Your task to perform on an android device: I want to Share train schedule information with my Naomi friend on her Gmail ID naomi.rousseau@example.com
Image 0: 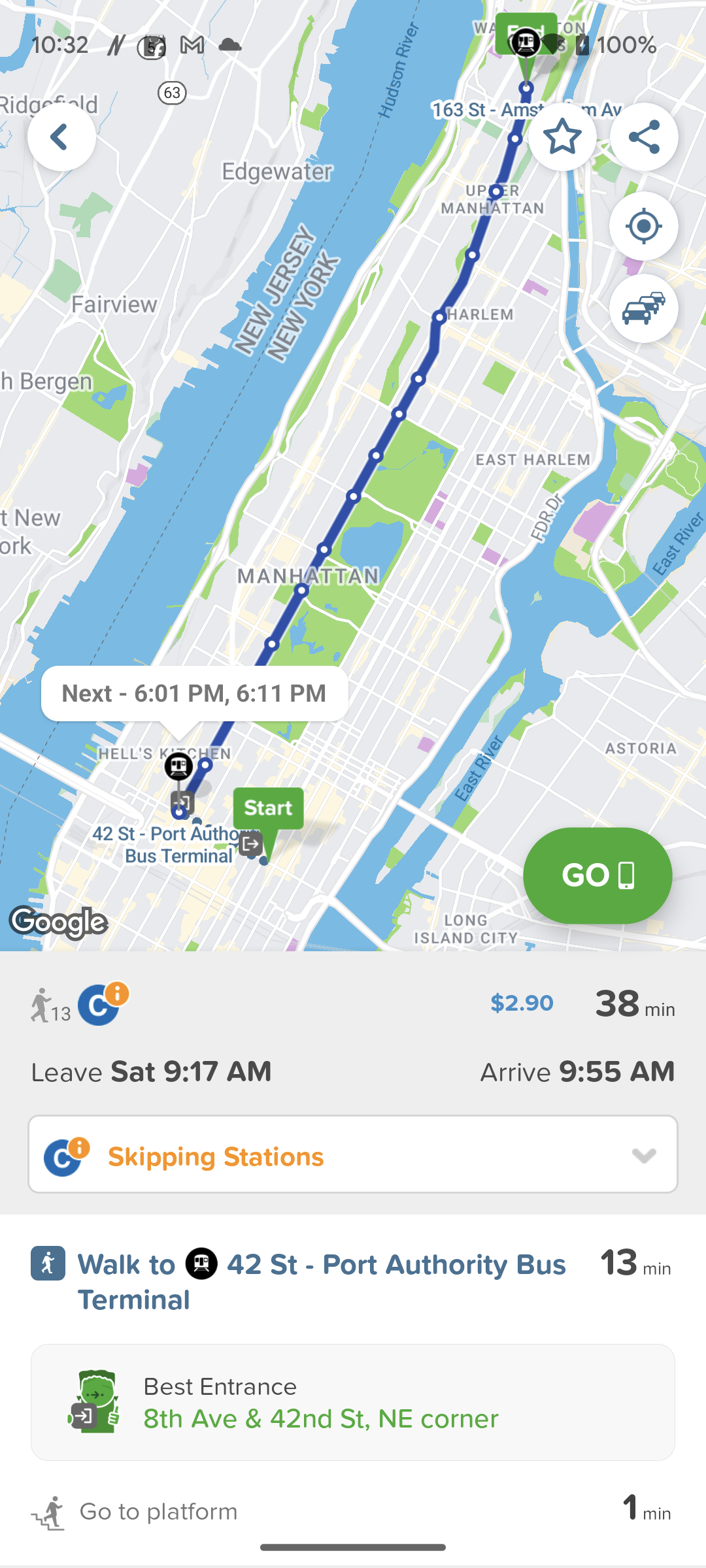
Click on the share icon at the top right of the screen
Step 0: click (644, 137)
Image 1: 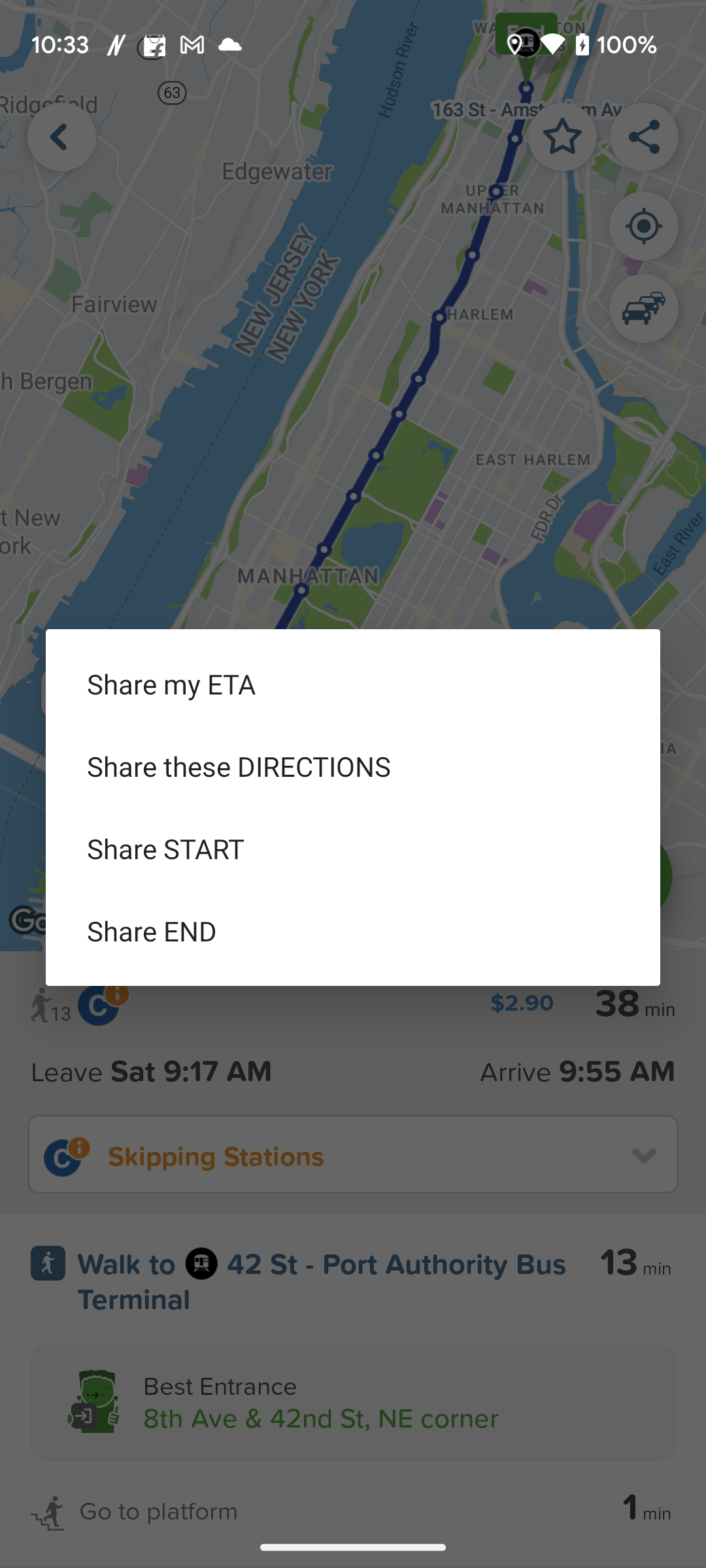
Click on the second option 
Step 1: click (353, 766)
Image 2: 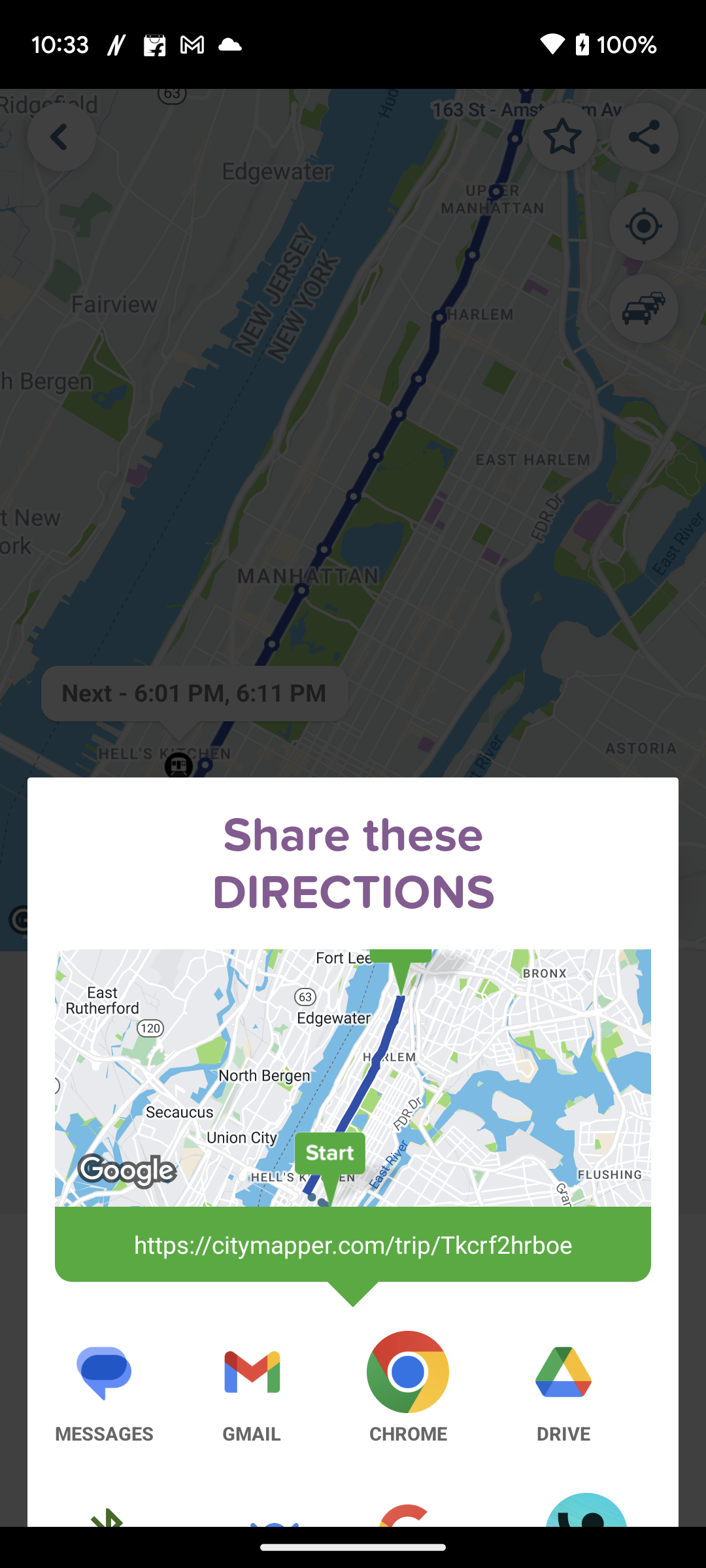
Click on the Gmail icon 
Step 2: click (251, 1388)
Image 3: 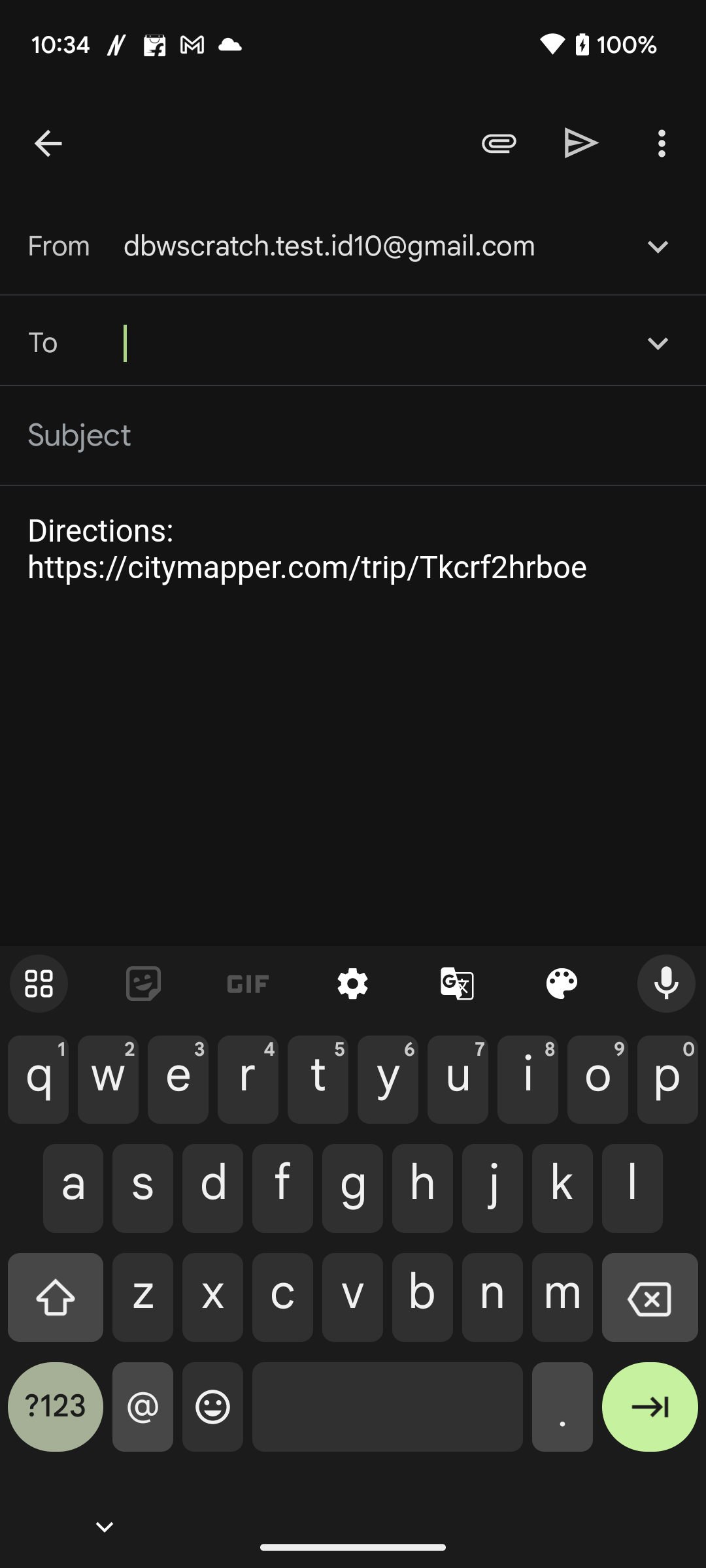
Type naomi.rousseau@example.com in To bar
Step 3: type "naomi.rousseau@example.com"
Image 5: 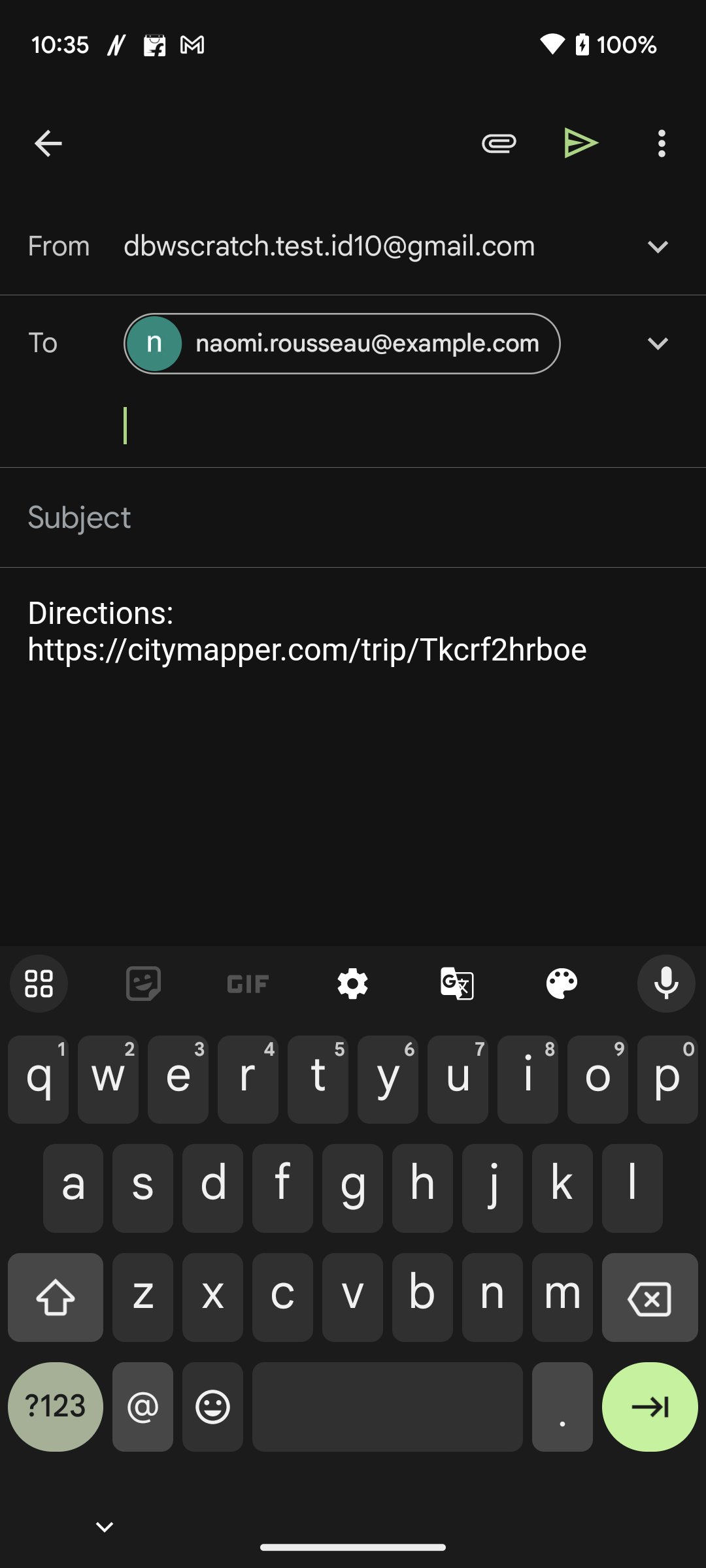
Click on the right arrow at the top of the screen
Step 5: click (582, 142)